Your task to perform on an android device: I want to read soil specification about the Red Frangipani plant that gives me some inspiration in the Plantum app.
Image 0: 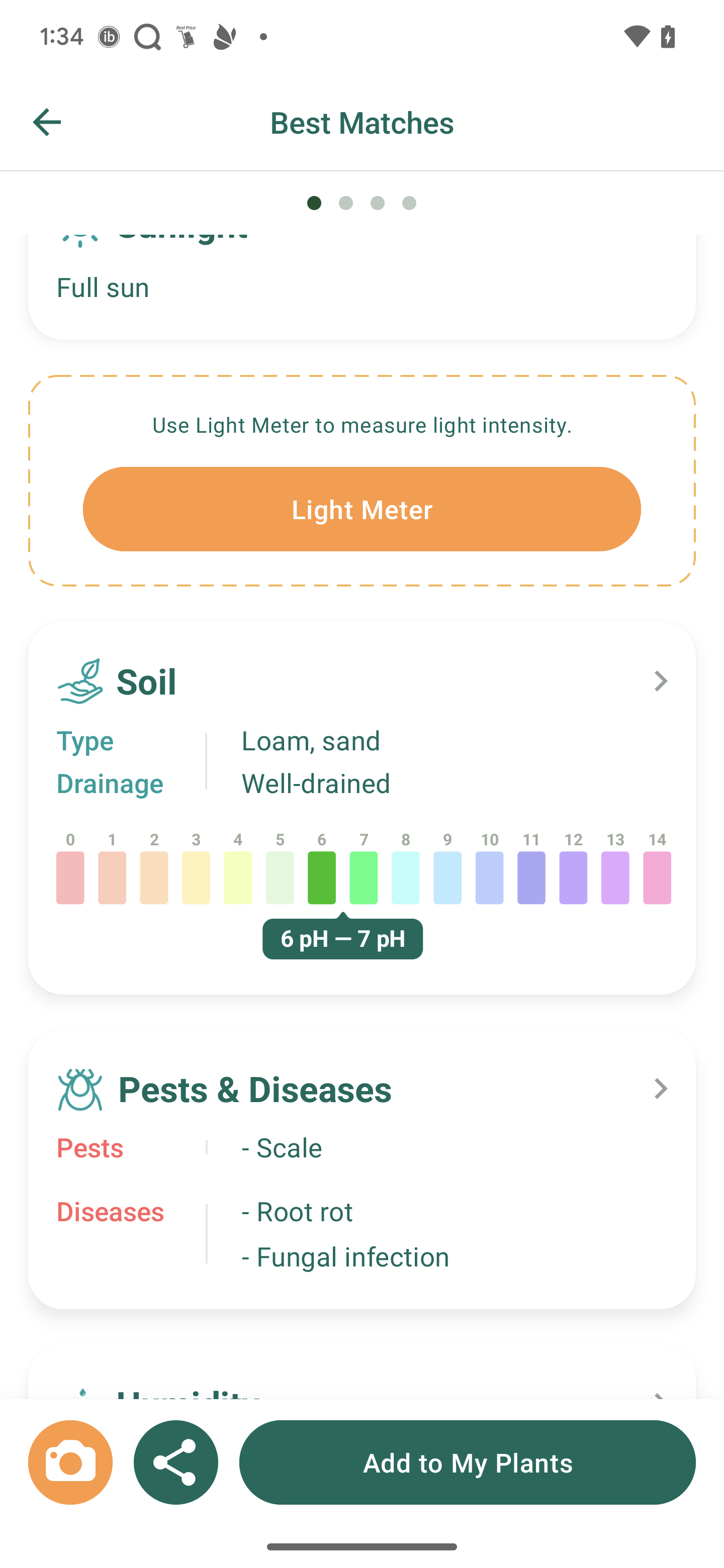
Click on the soil to read about it
Step 0: click (378, 680)